Your task to perform on an android device: Now that I've changed my mind, I'd like to switch to biking as my source of transportation.
Image 0: 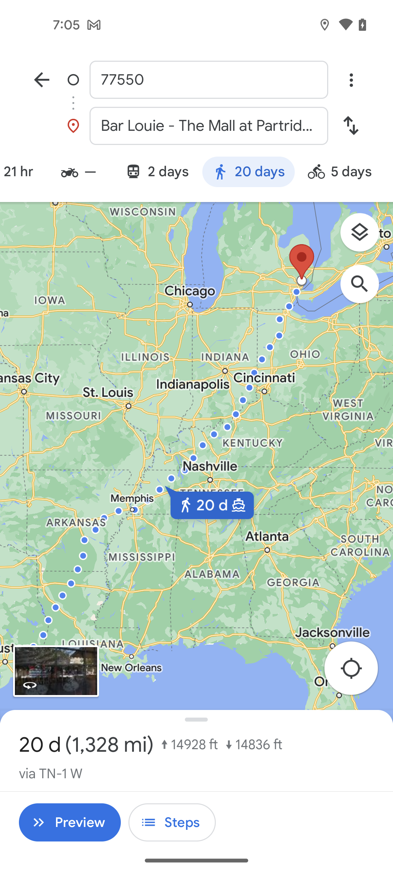
click on the Biking icon
Step 0: click (351, 171)
Image 1: 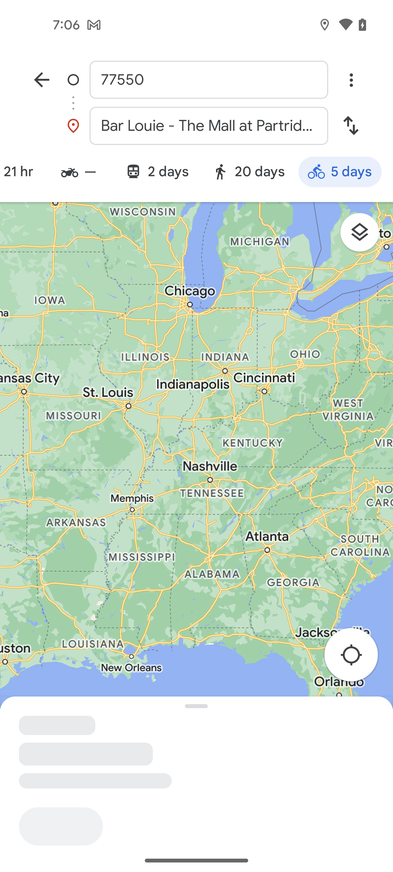
click on the Biking icon
Step 1: wait